Your task to perform on an android device: Thomas wants to try some Fish and wants my suggestion. So , share the Egyptian Whole grilled fish recipe with him at thomas123@gmail.com
Image 0: 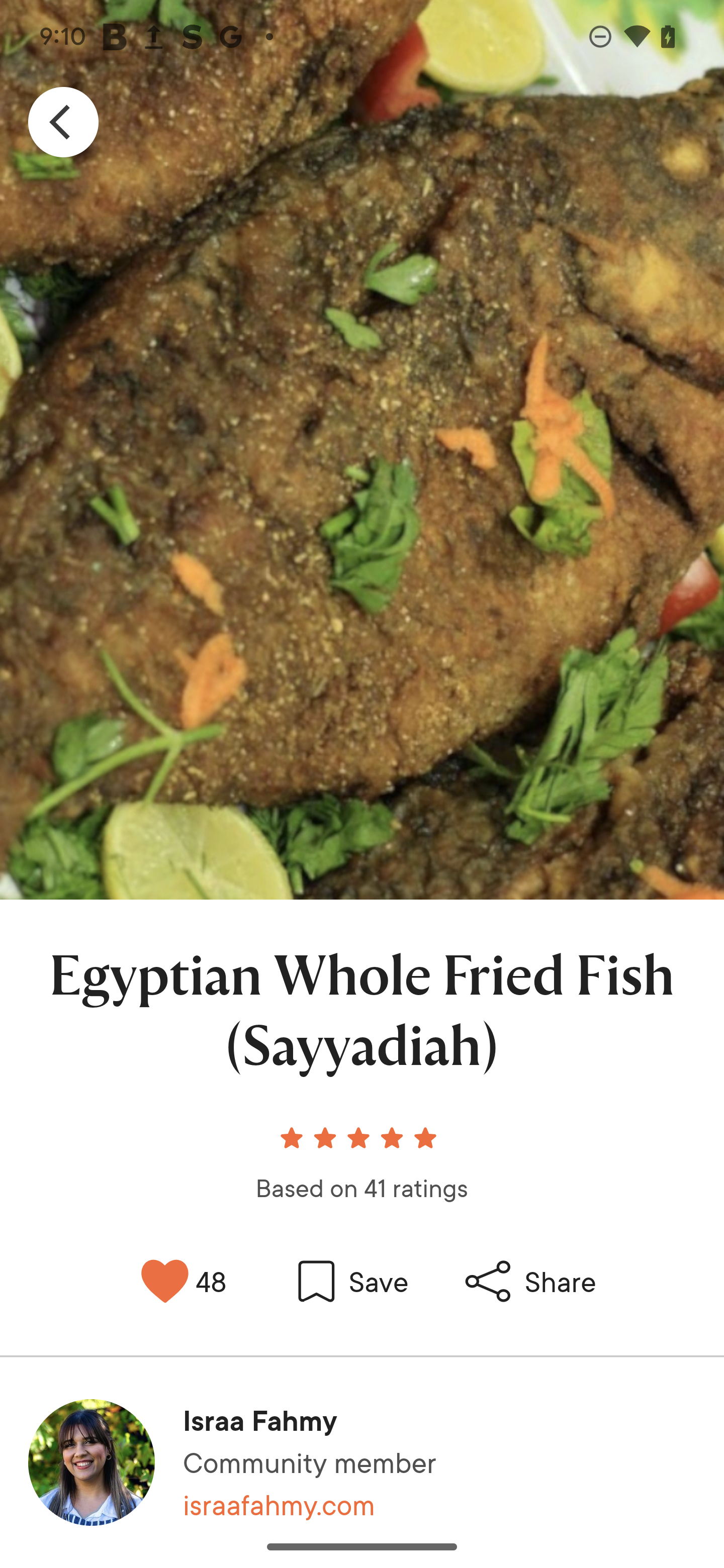
Click on the share icon
Step 0: click (531, 1281)
Image 1: 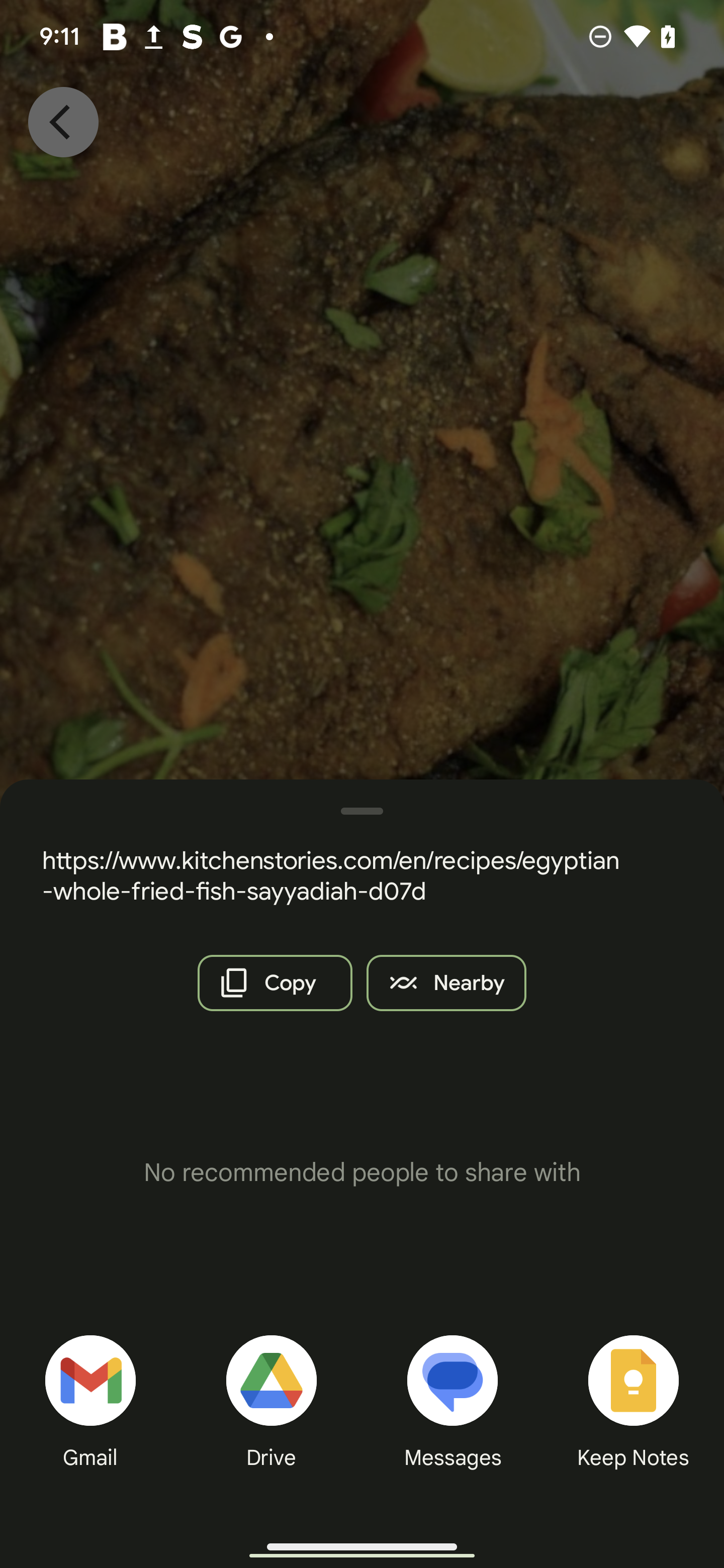
Click on the  gmail icon
Step 1: click (76, 1399)
Image 2: 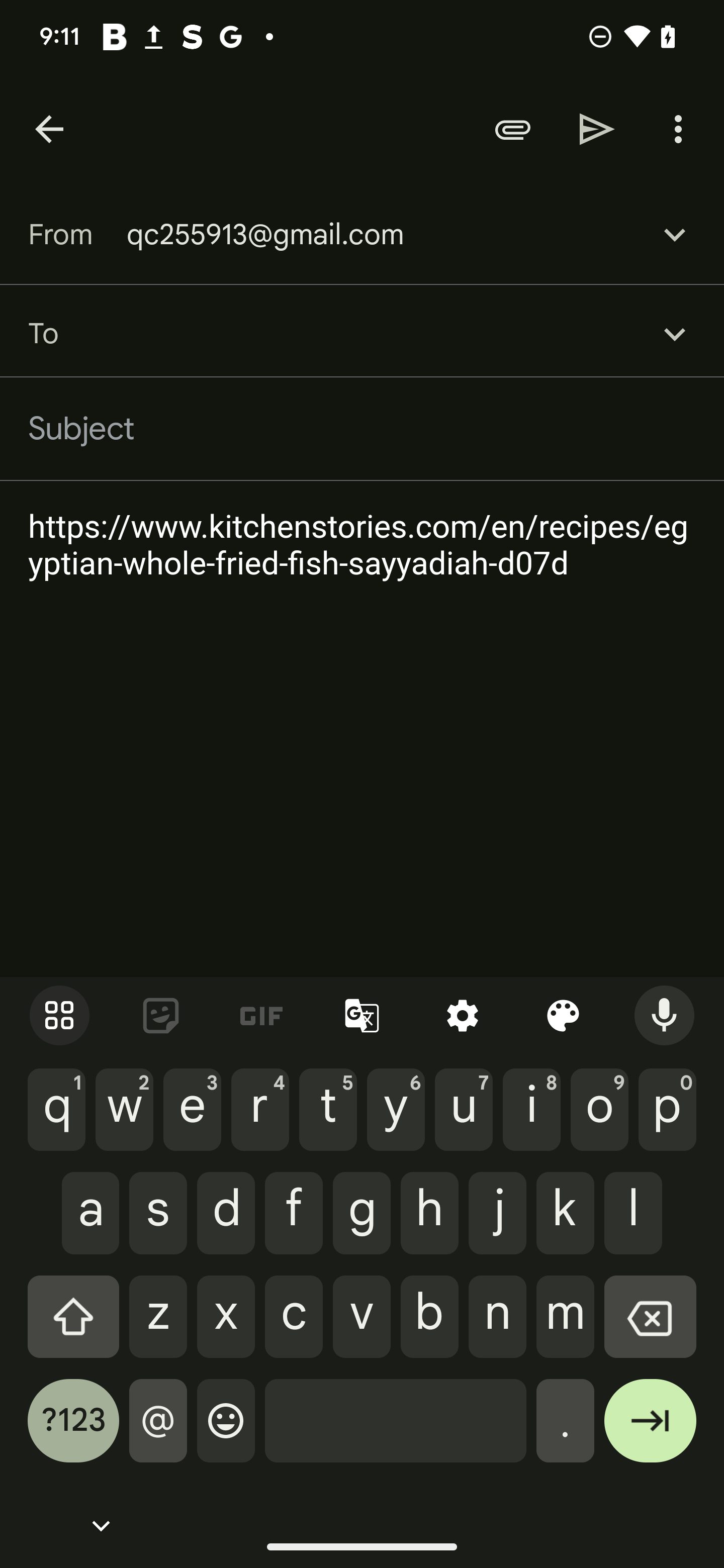
Write Thomas123@gmail.com in the recipient tab
Step 2: type "Thomas123@gmail.com"
Image 3: 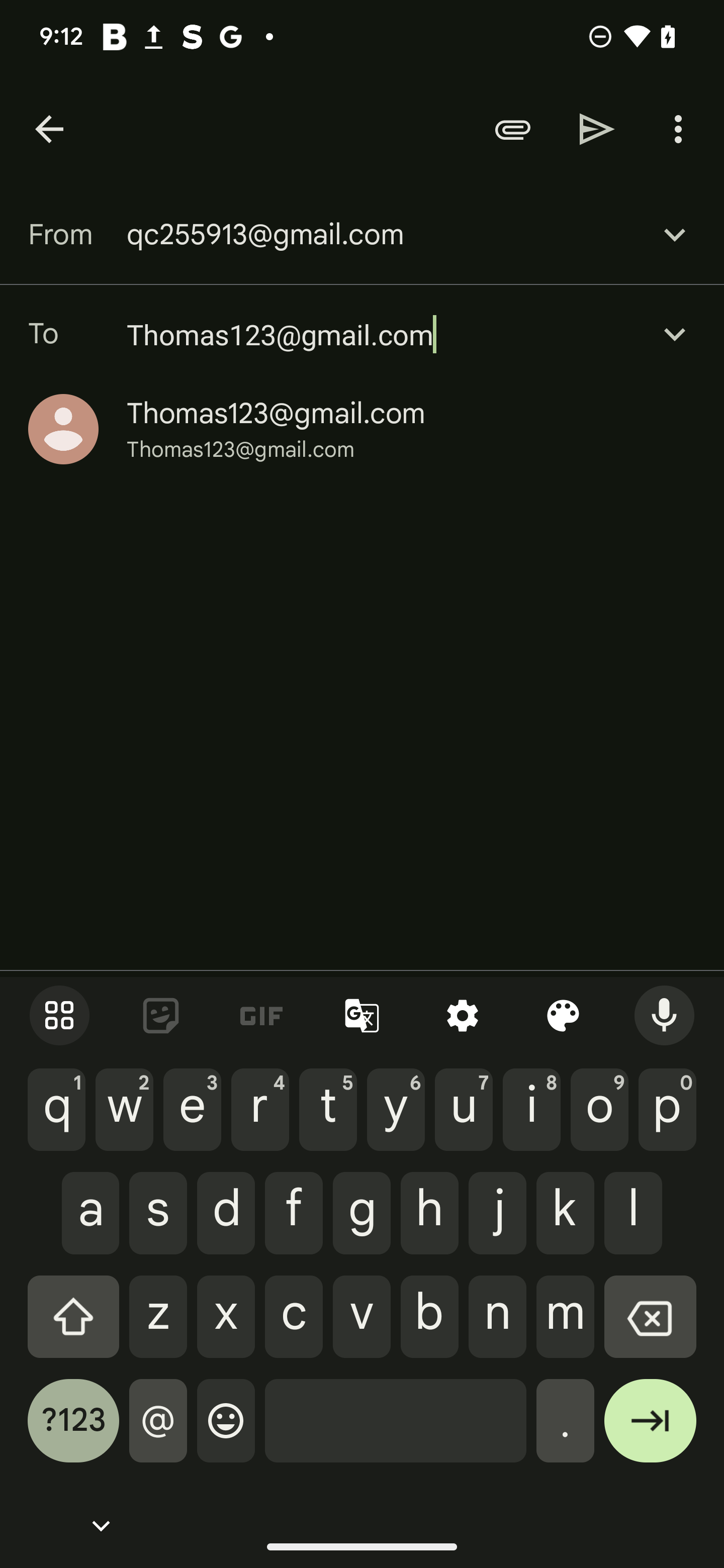
Click on the send button
Step 3: click (597, 129)